Your task to perform on an android device: I want to know the build number of my phone, so view the build number of my phone in the Settings app.
Image 0: 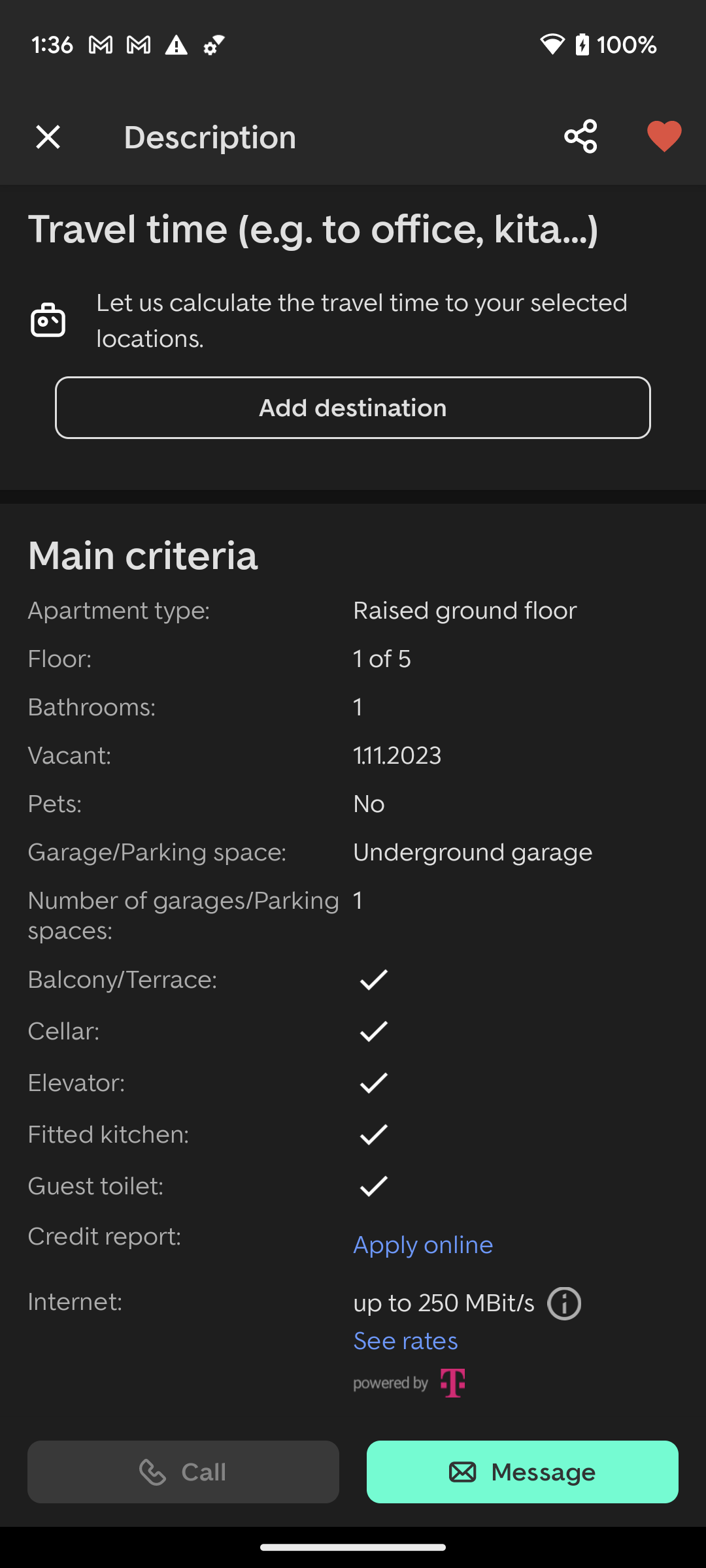
Open the Settings app.
Step 0: open app "Settings"
Image 1: 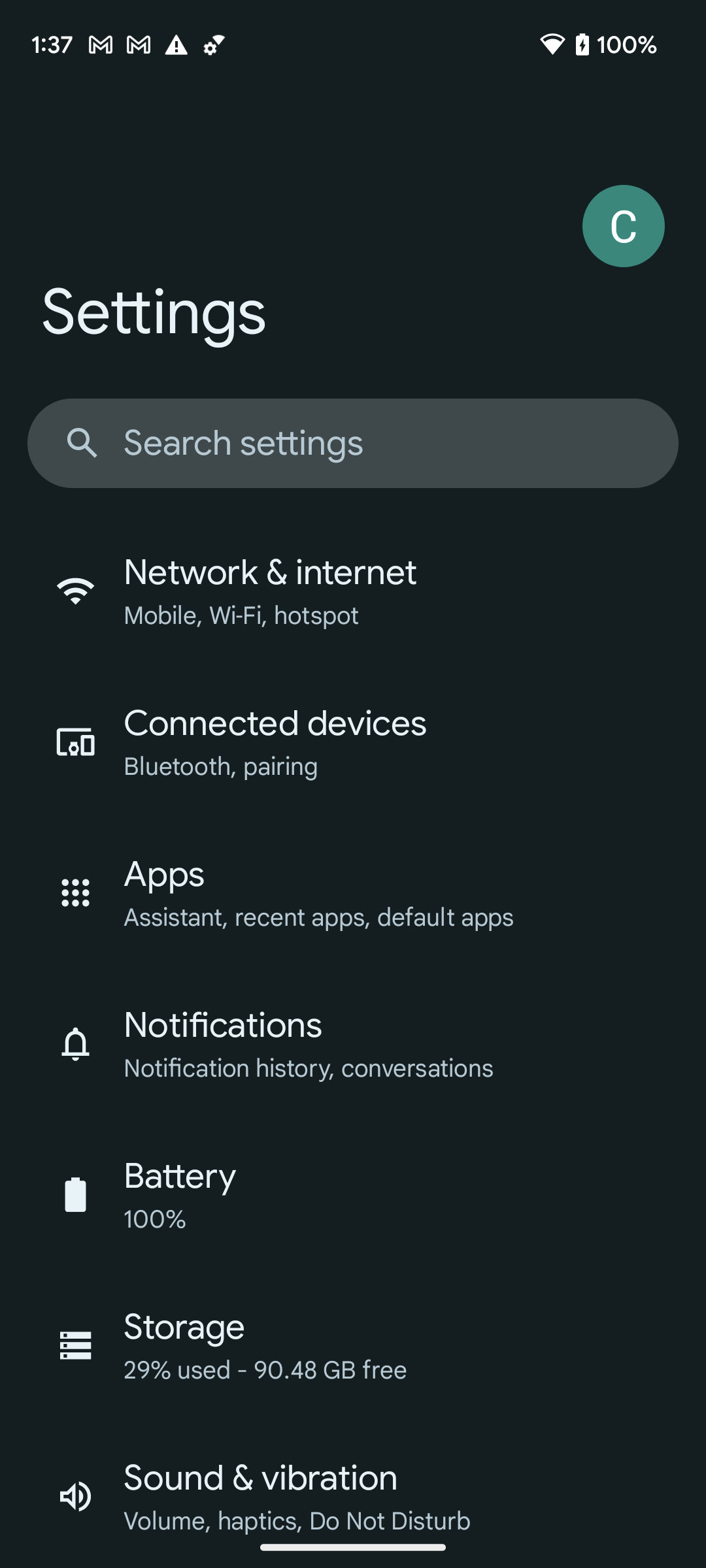
Scroll down to view the About phone option to view the build number of this phone.
Step 1: scroll down
Image 2: 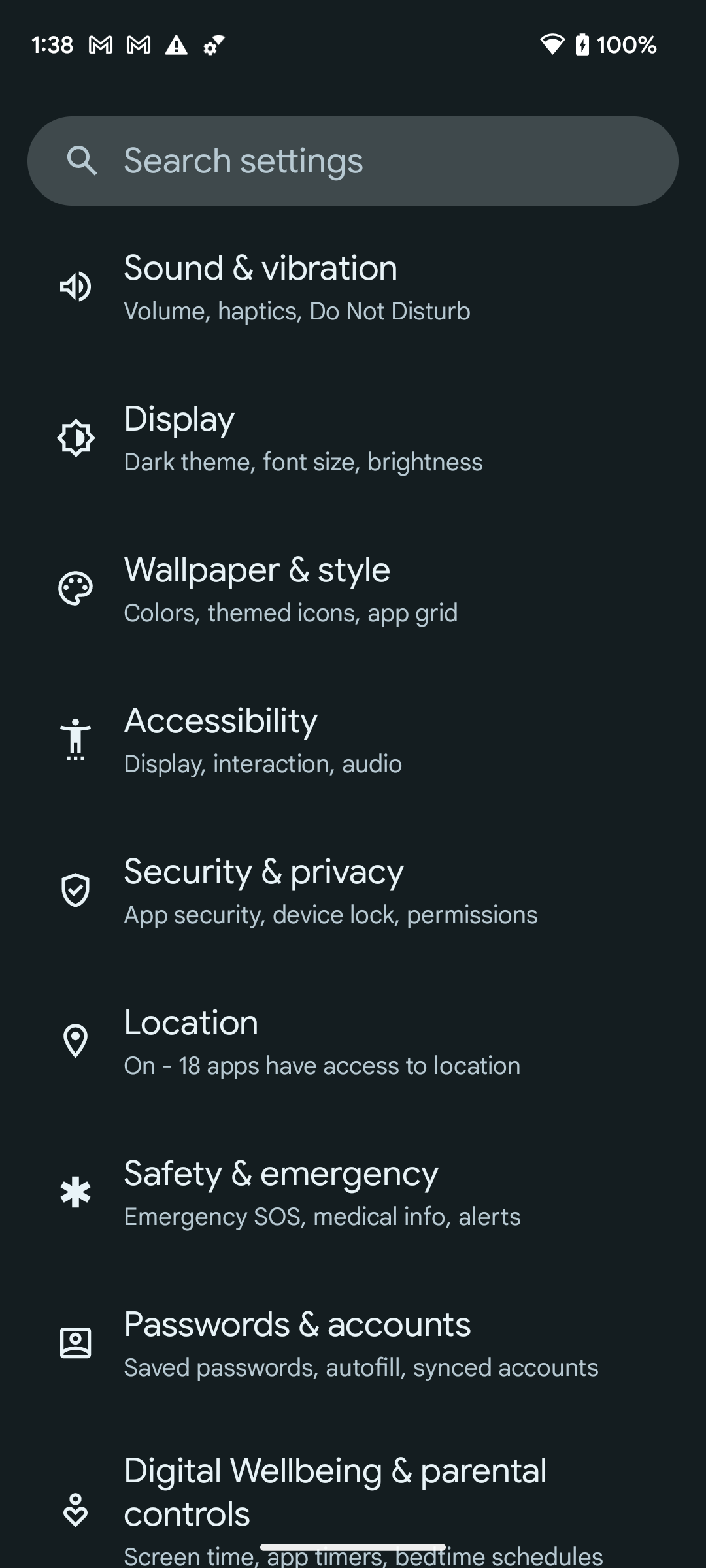
Scroll down to view the About phone option to view the build number of this phone.
Step 2: scroll down
Image 3: 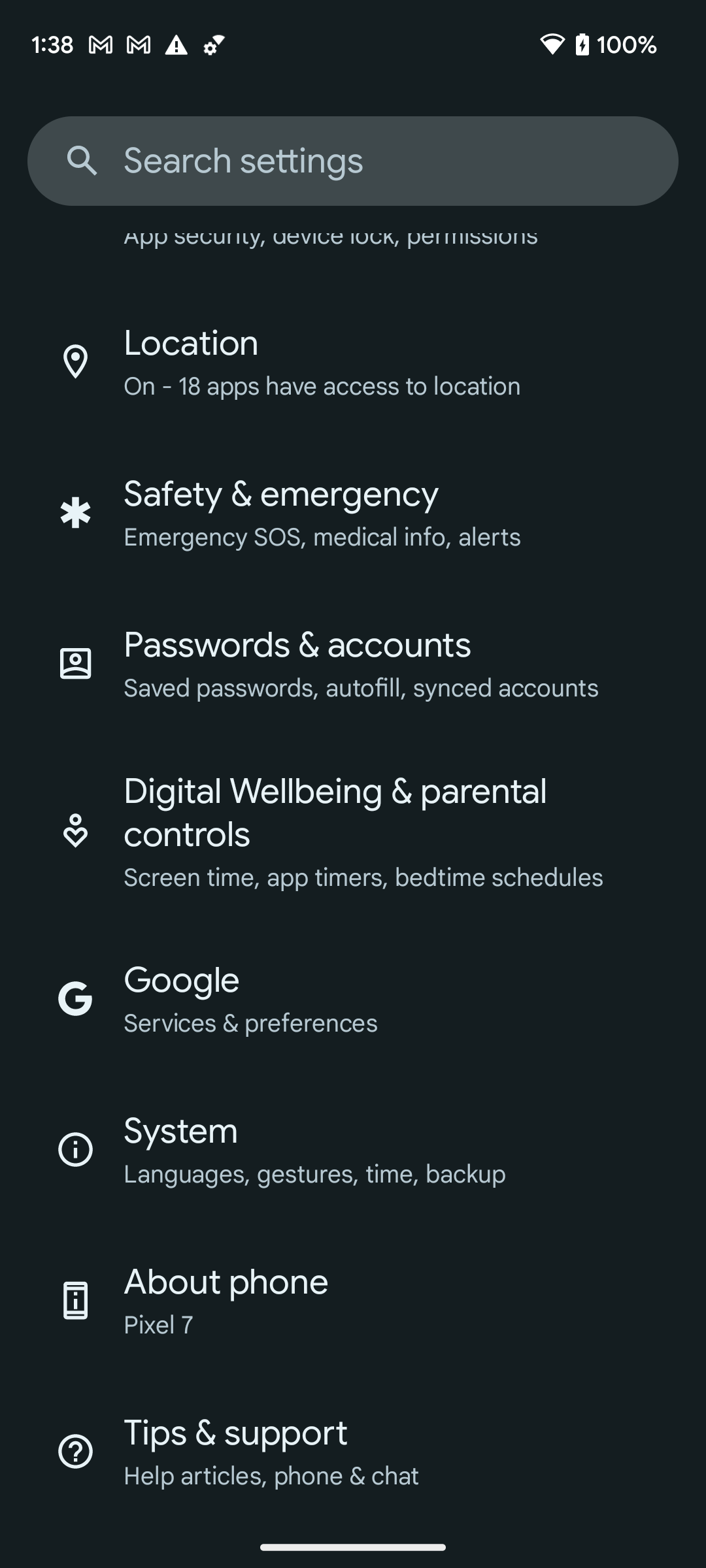
Click on the About phone to view the build number of this phone.
Step 3: click (401, 1299)
Image 4: 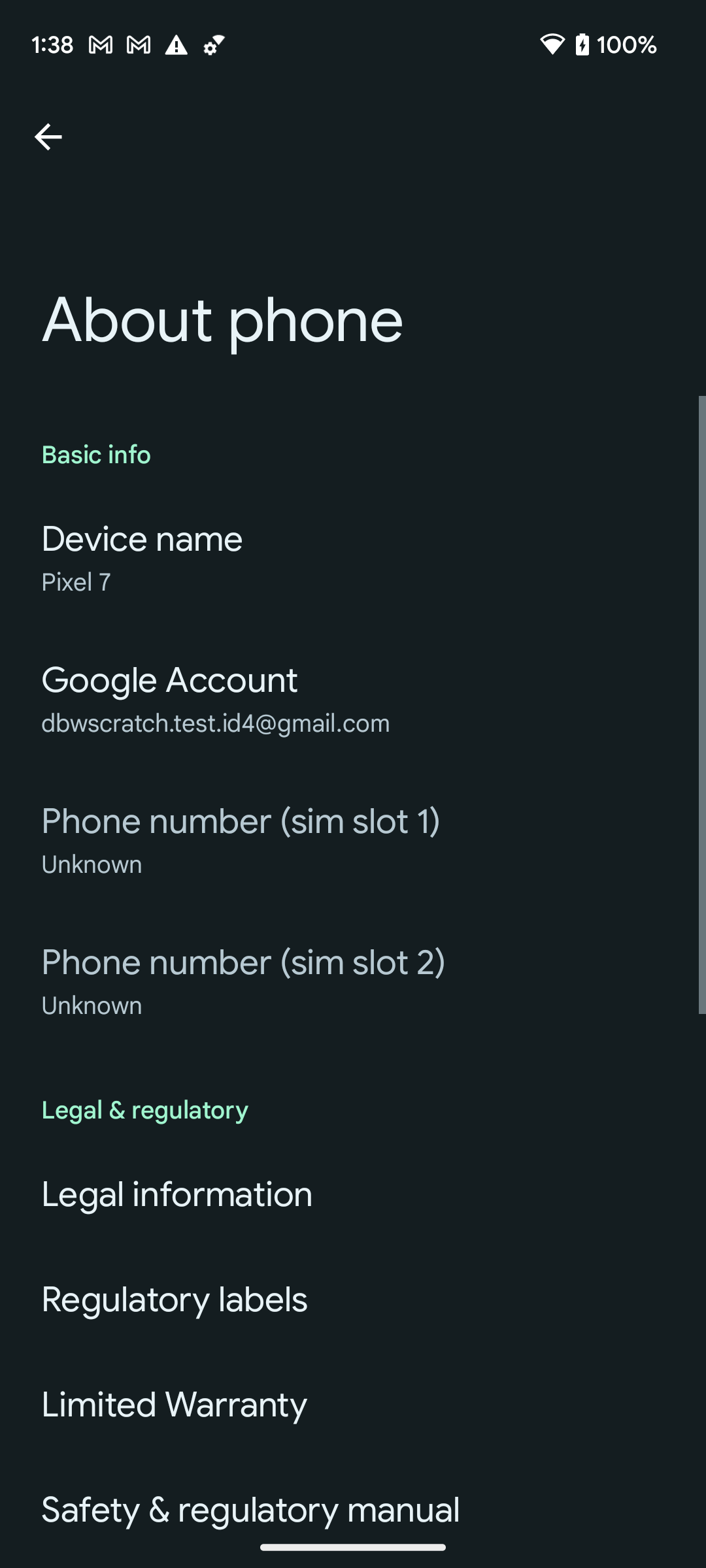
Scroll down to view the build number of this phone.
Step 4: scroll down
Image 5: 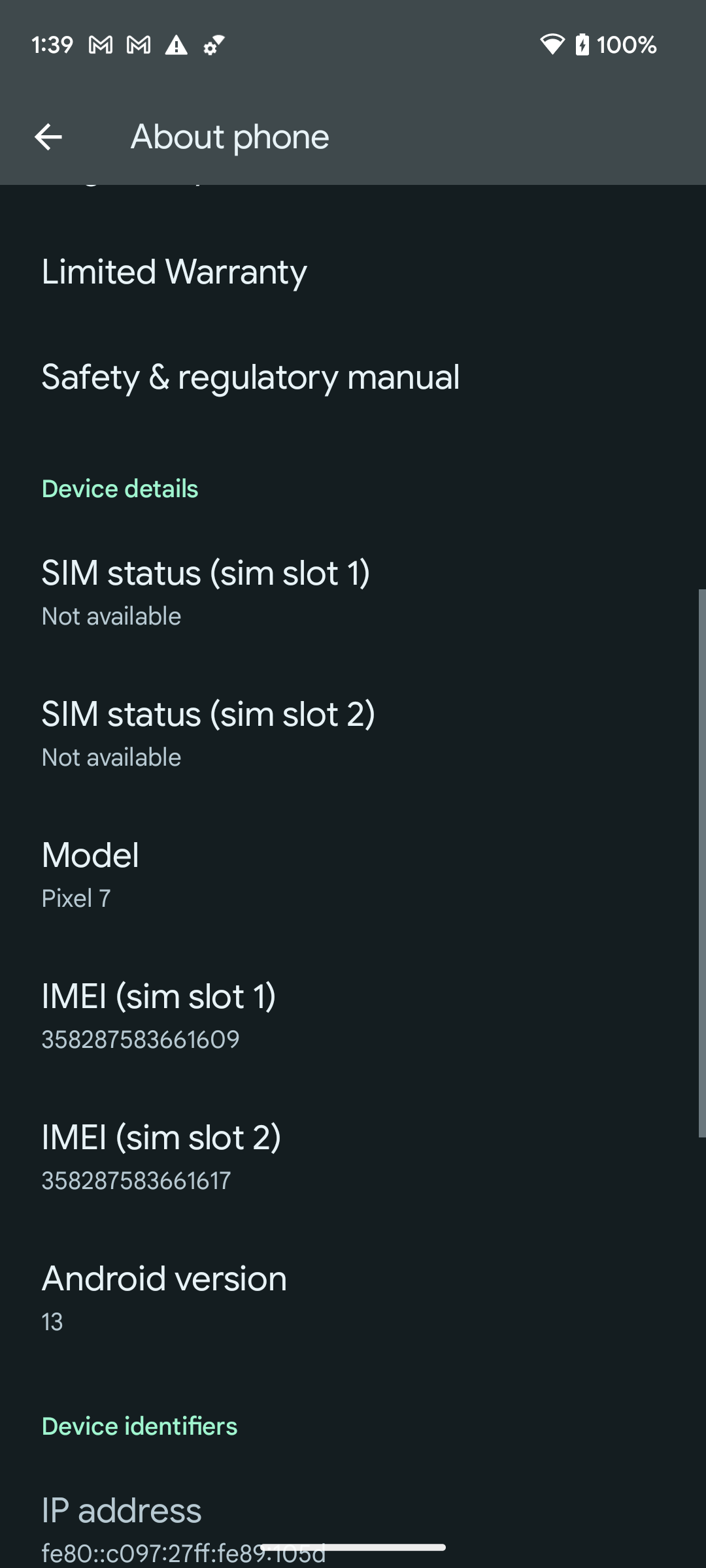
Scroll down to view the build number of this phone.
Step 5: scroll down